Your task to perform on an android device: Open the Word app and write a letter to the director of the company travel best tour vaishali, gaziabad , Uttar Pradesh,pin code 845673, regarding senior executive
Image 0: 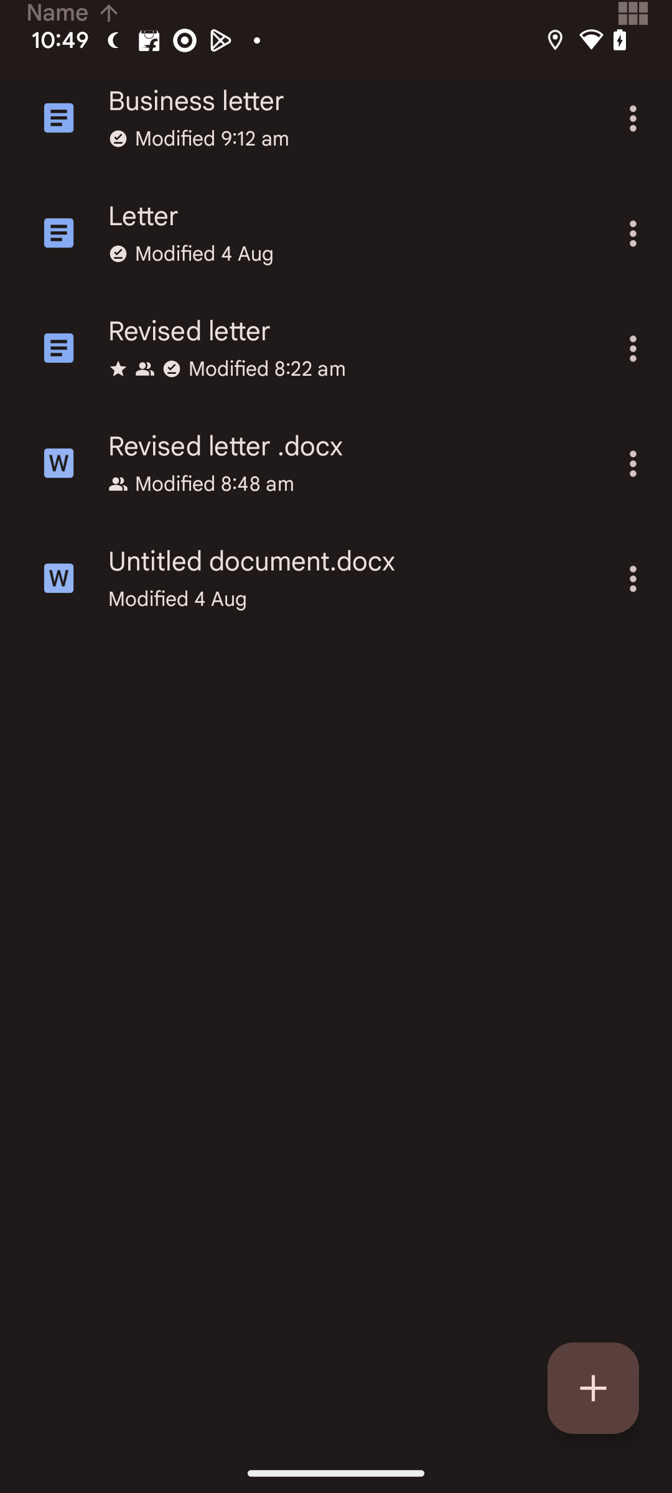
open Word app
Step 0: open app "Word"
Image 1: 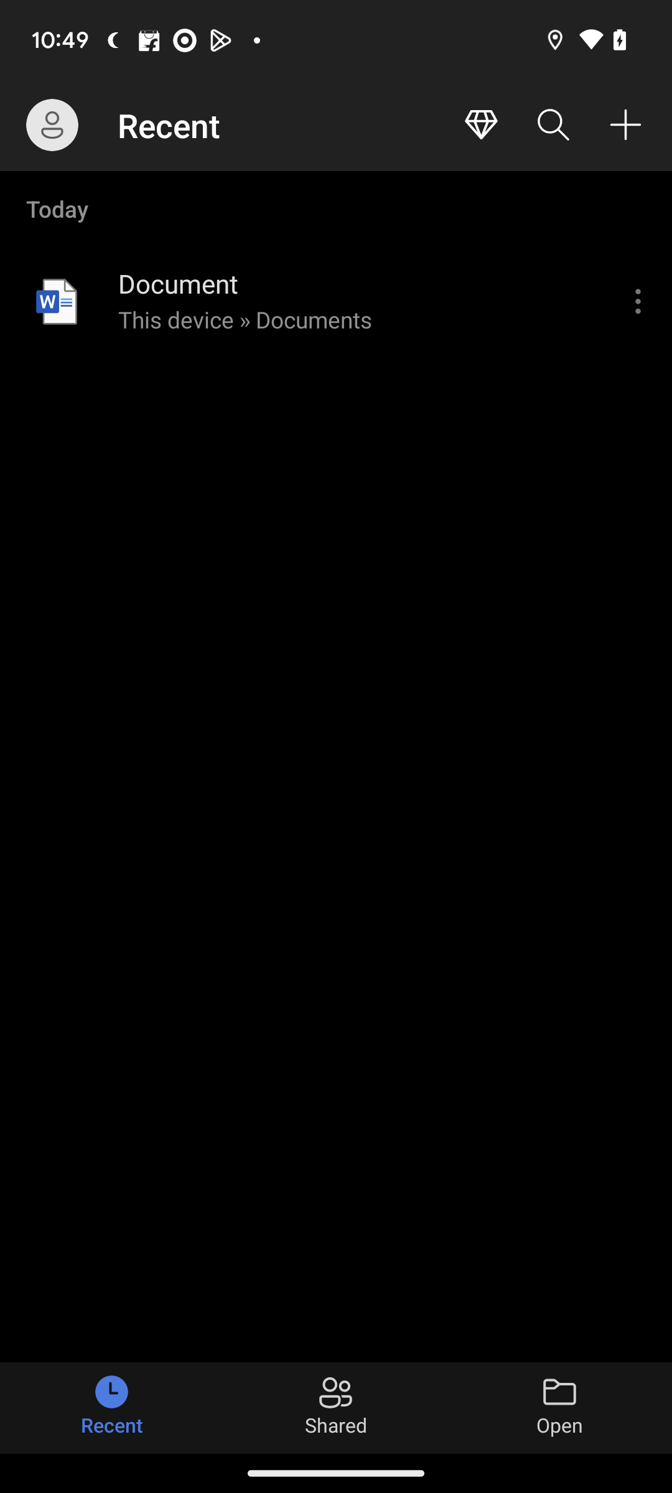
click on the plus button at the top right corner of the screen
Step 1: click (625, 125)
Image 2: 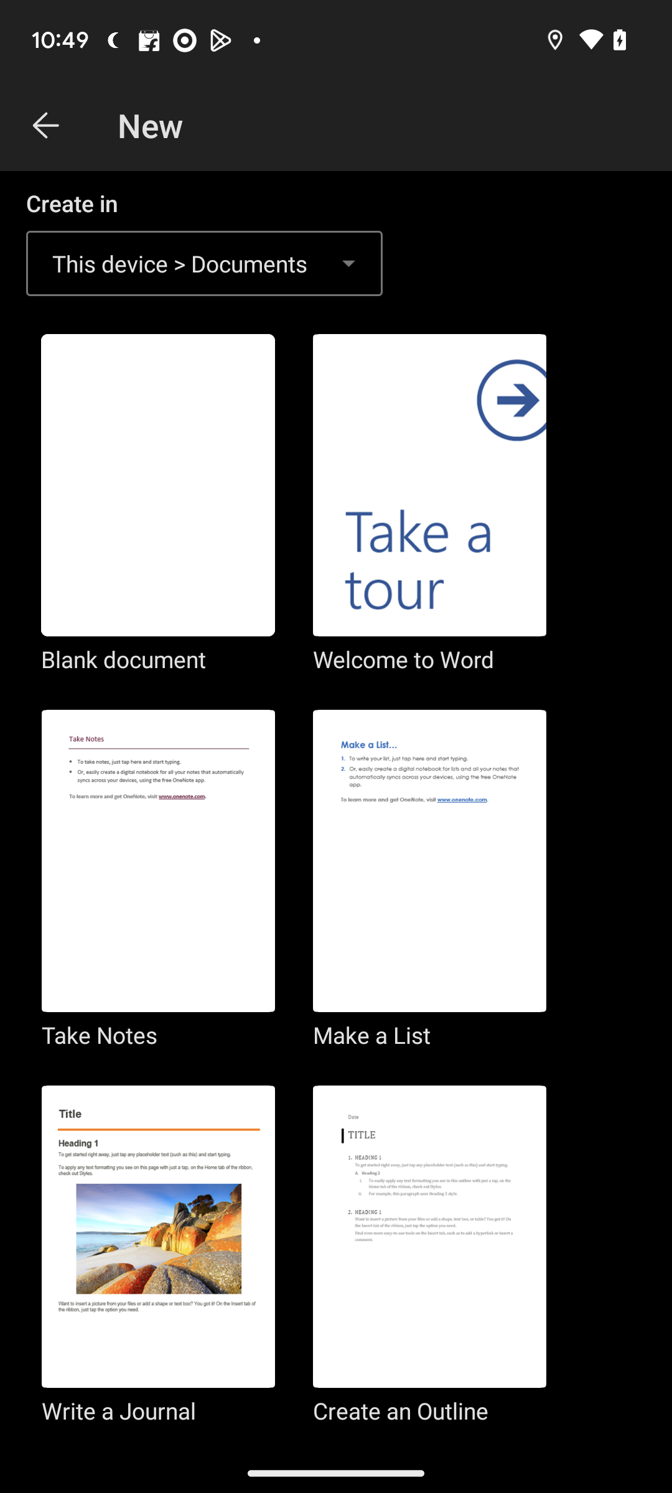
swipe up to view the more template
Step 2: scroll down
Image 3: 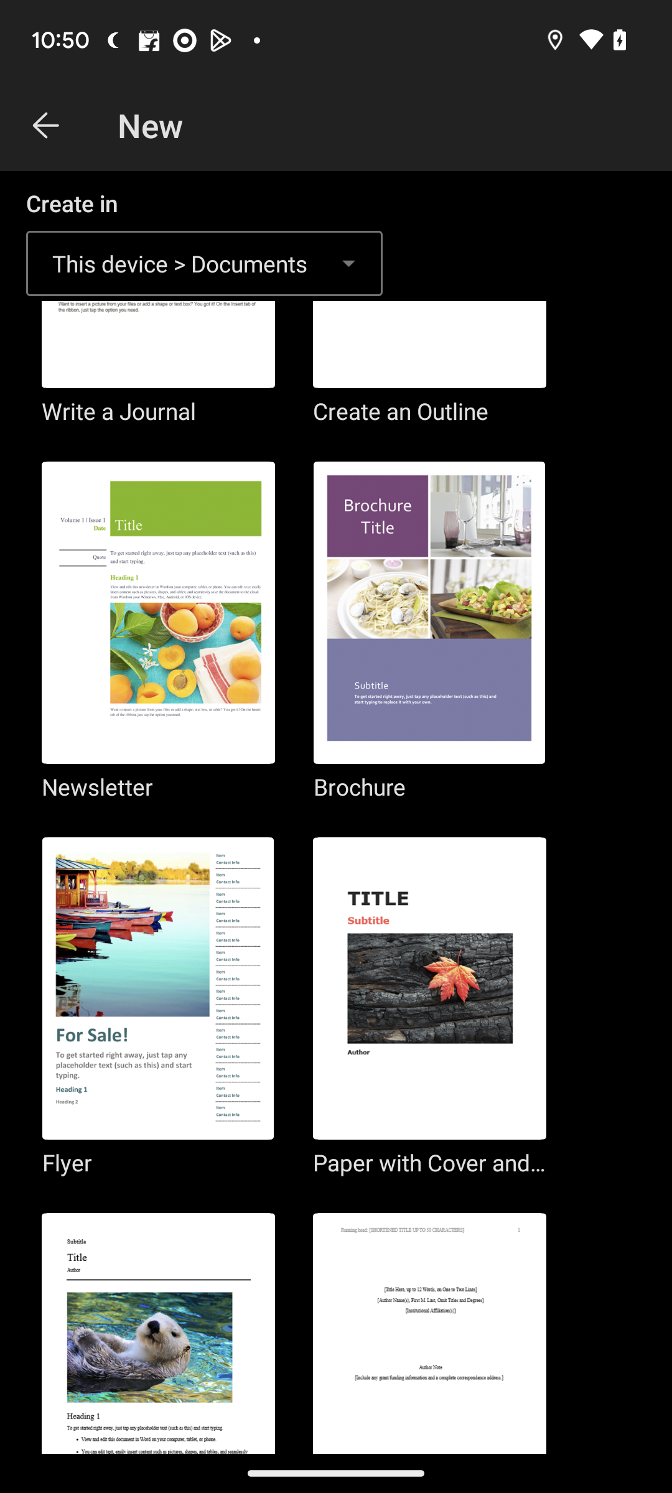
swipe up to view the more template
Step 3: scroll down
Image 4: 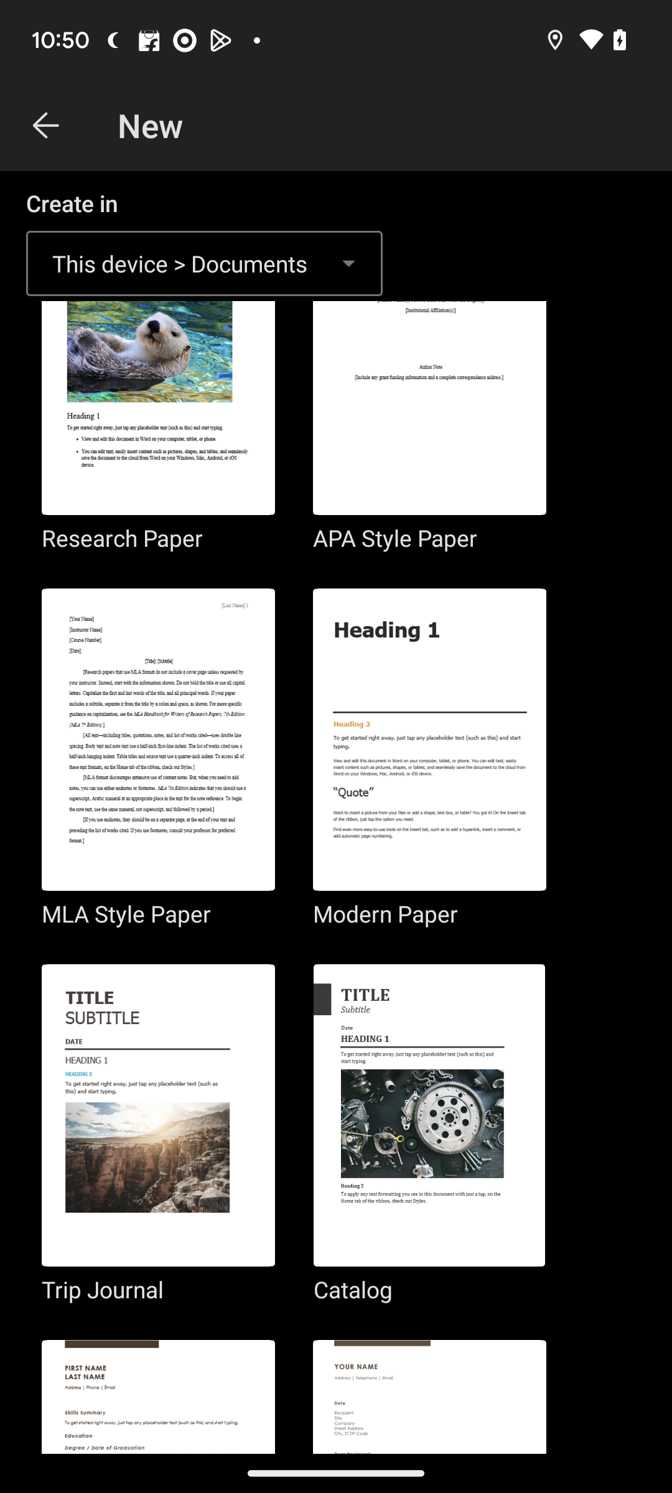
swipe up to view the more template
Step 4: scroll down
Image 5: 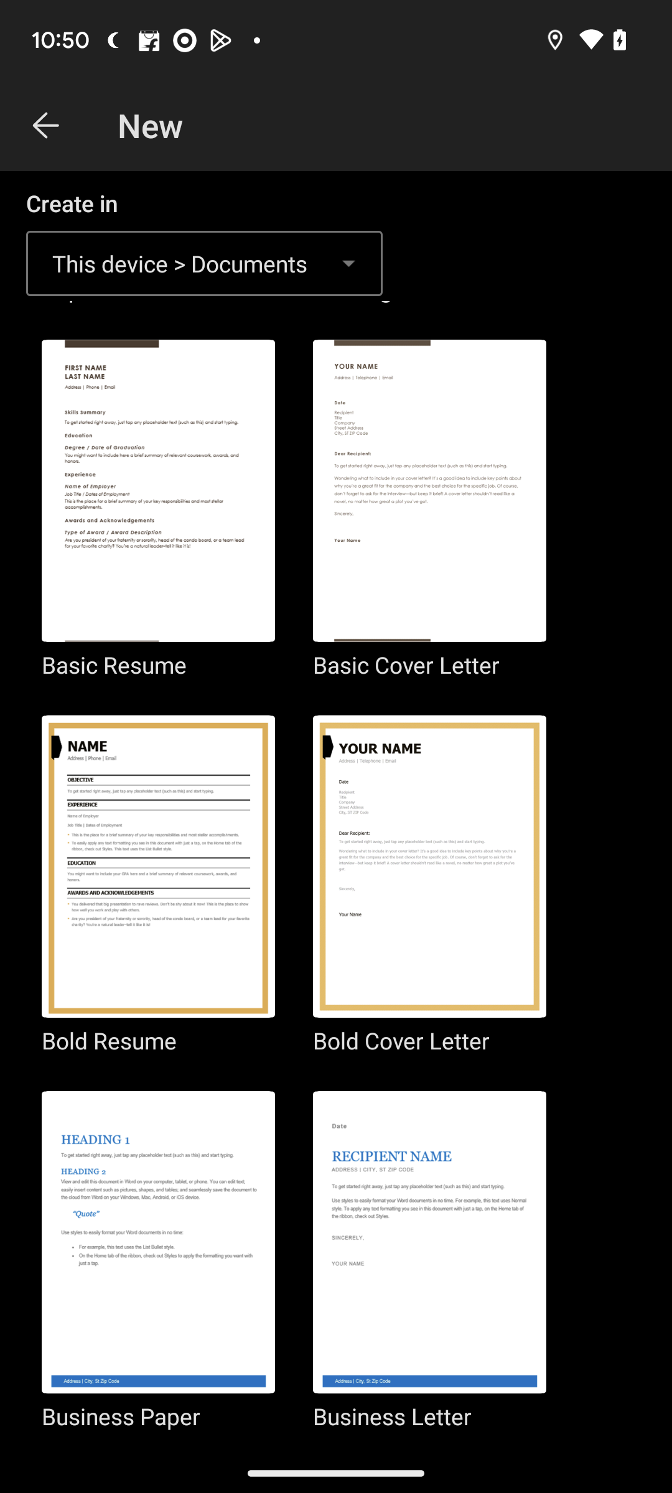
click on the business letter format
Step 5: click (429, 1262)
Image 6: 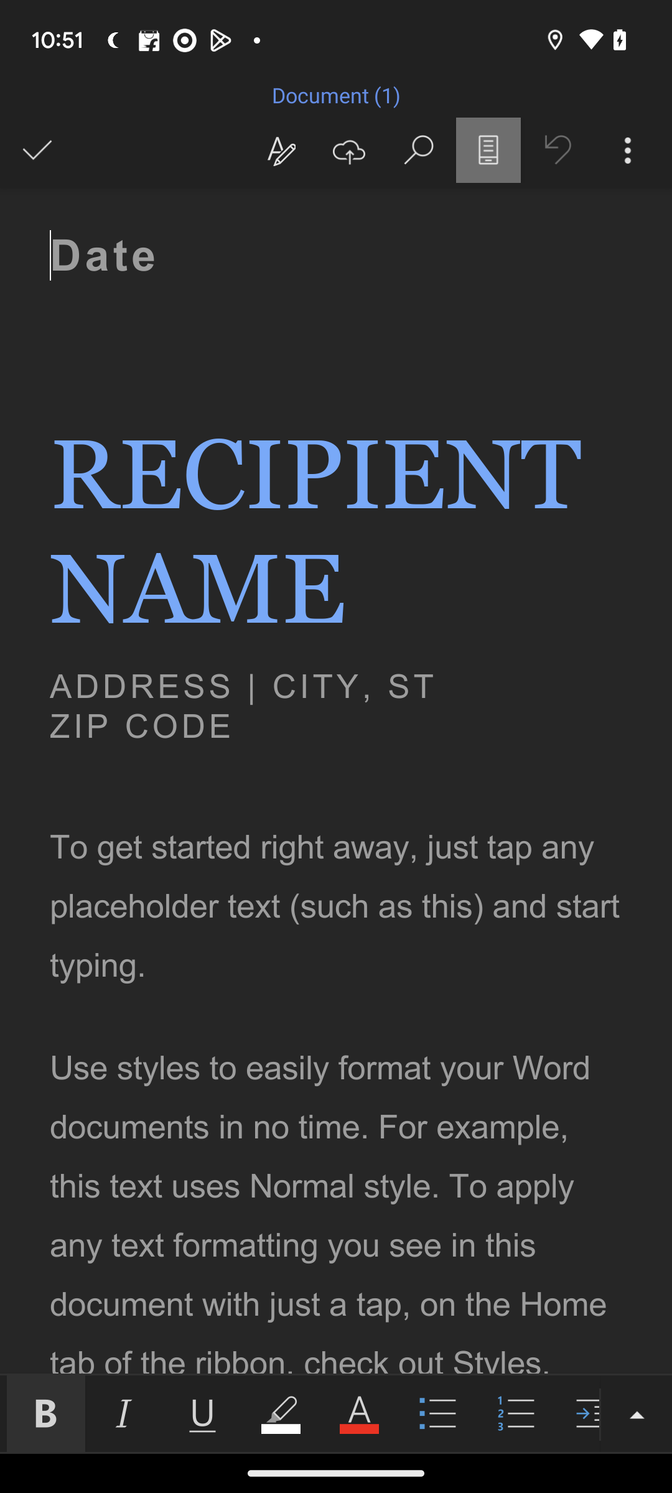
Enter date 12th august 2023
Step 6: wait
Image 7: 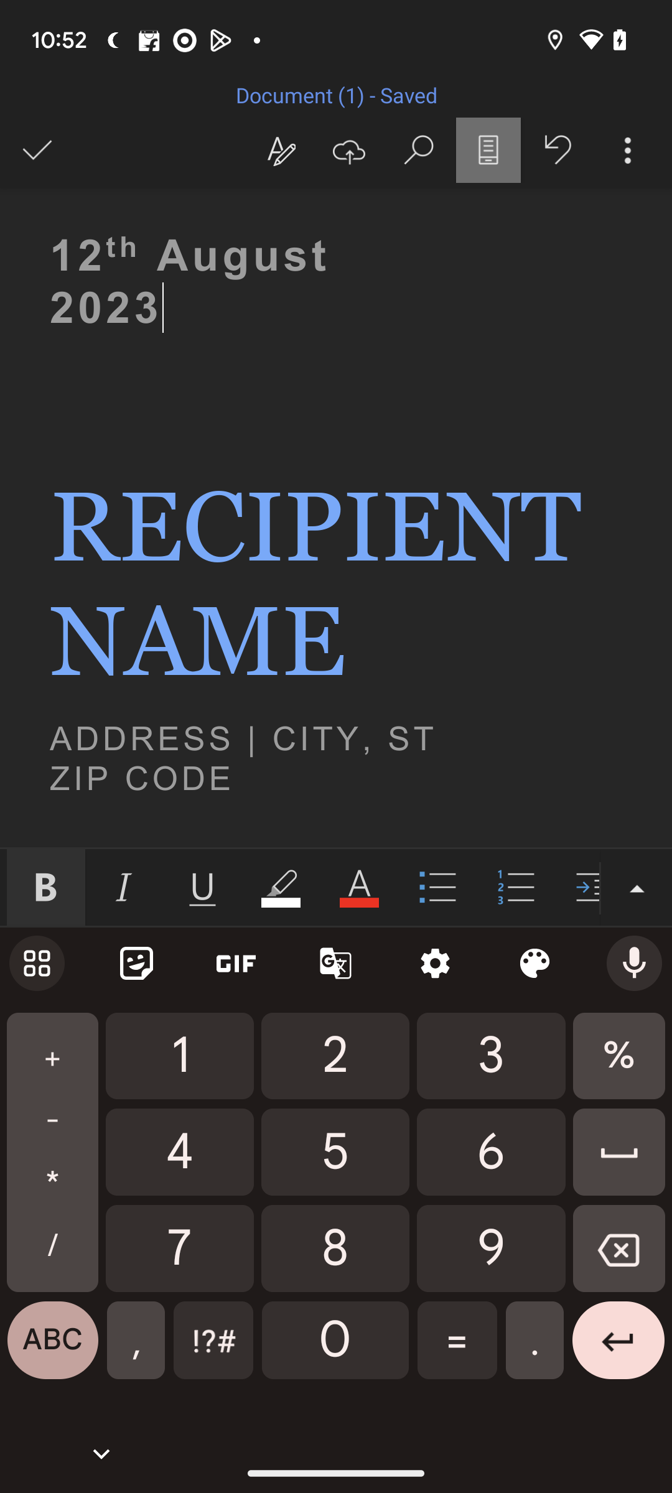
Enter Director of Travel best tour , Vaishali, Gaziabad , Uttapradesh, pincode - 845673
Step 7: wait
Image 8: 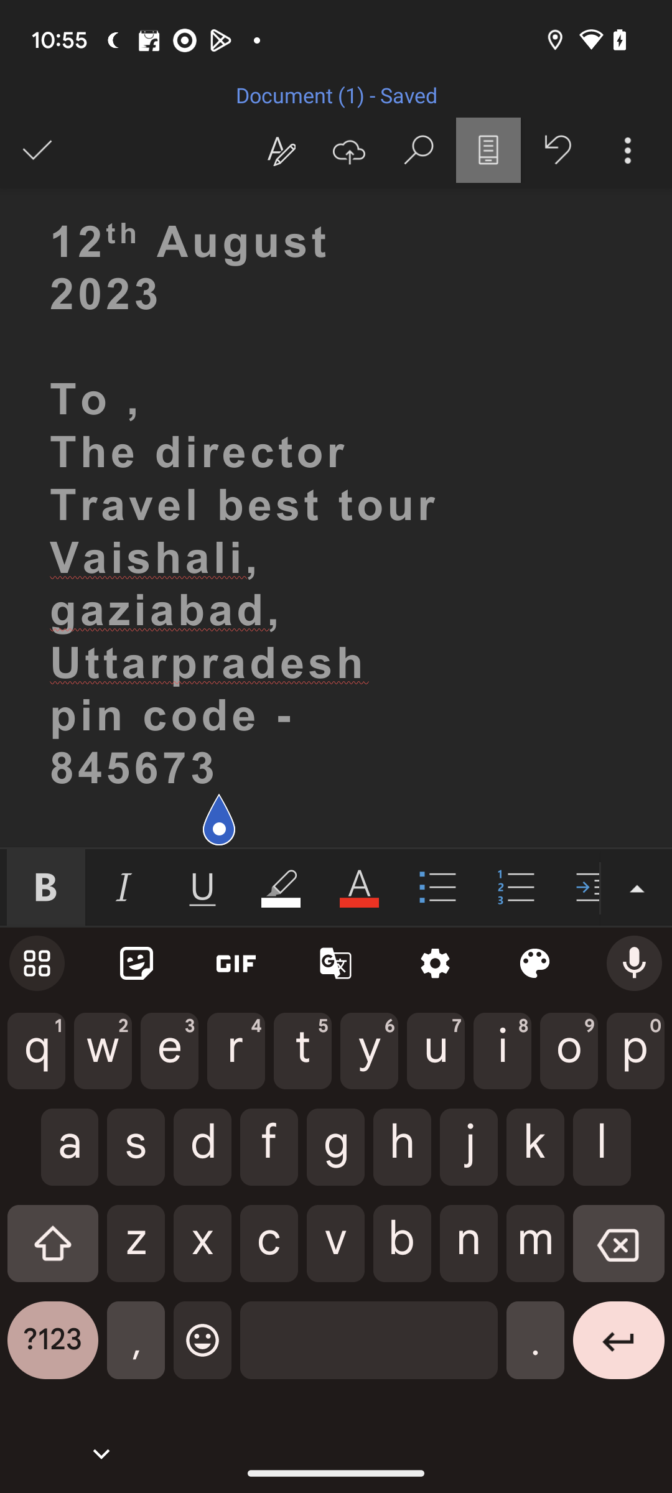
write Dear hiring manager,  I am writing to apply for the Senior Executive position at Infiniti Retail Ltd. I am confident that I have the skills and experience required for this role and I would be a great asset to your team.
Step 8: wait
Image 9: 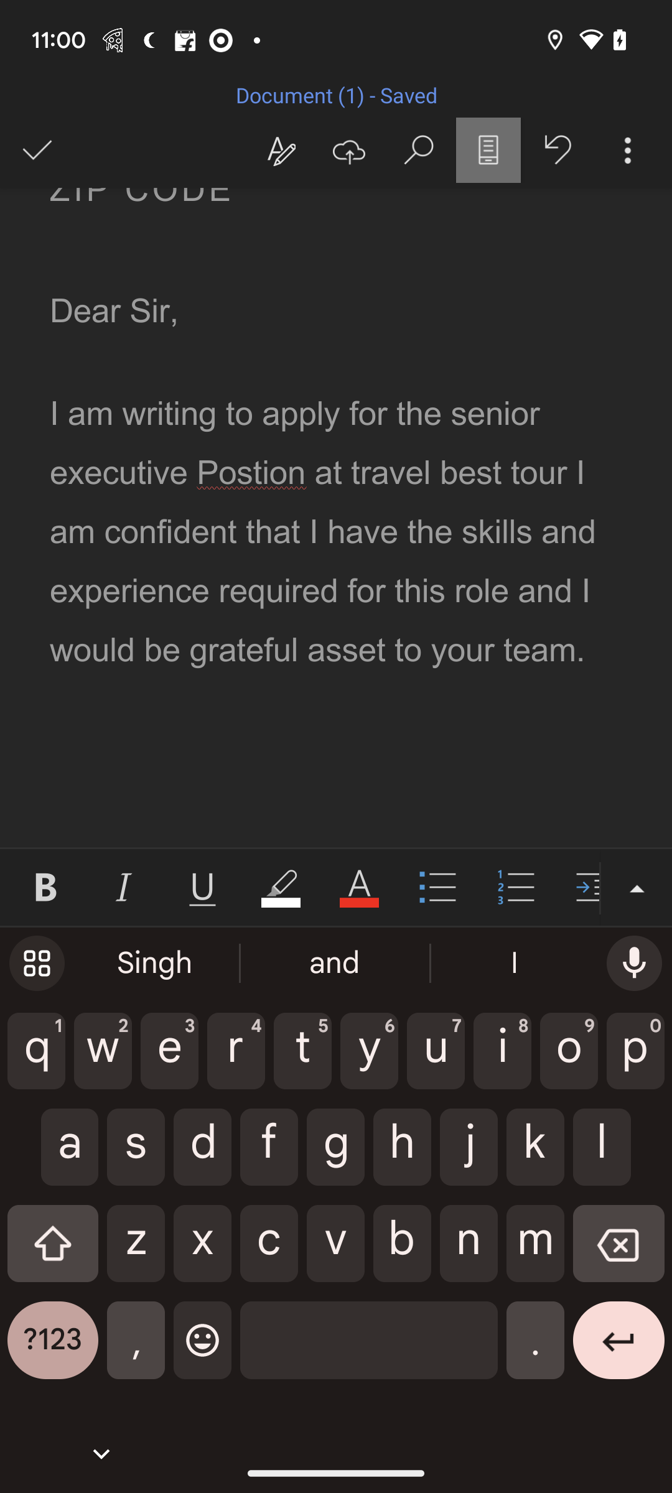
click on the tick button at the top left corner of the screen
Step 9: click (37, 150)
Image 10: 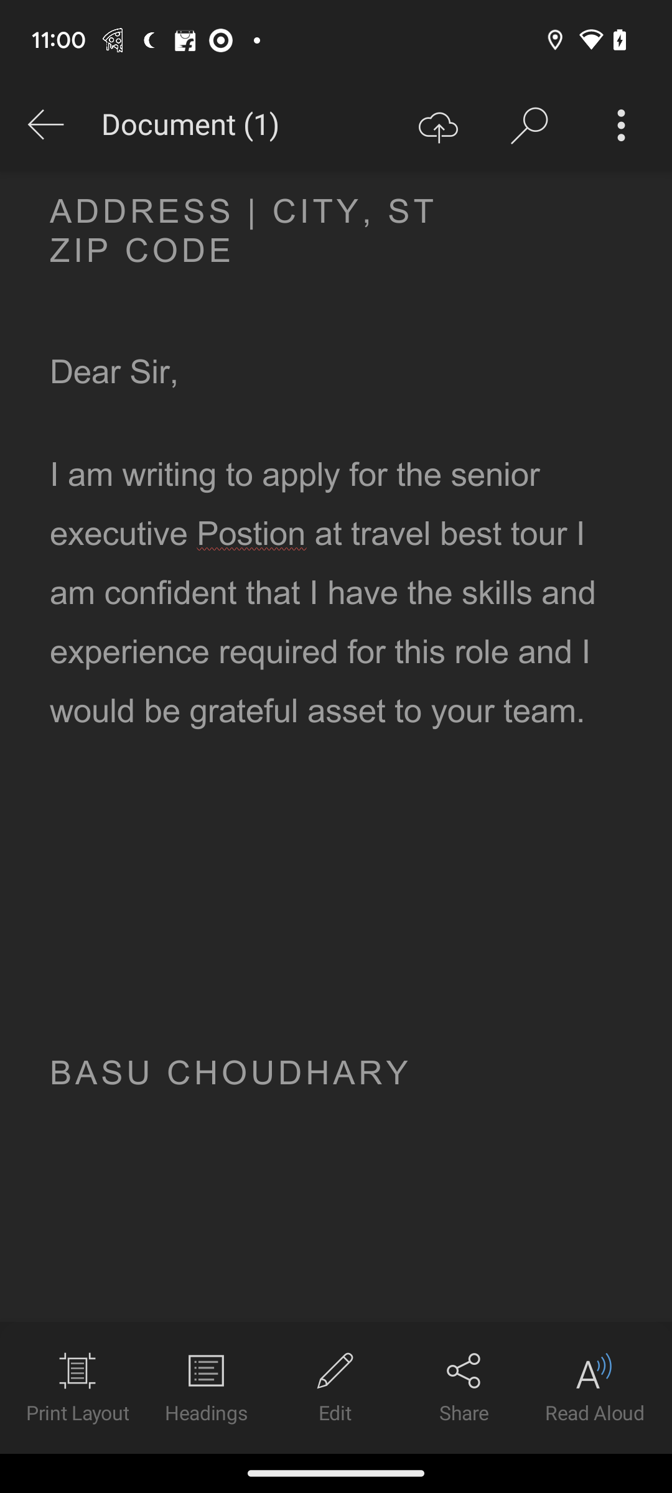
click on the tick button at the top left corner of the screen
Step 10: wait